Your task to perform on an android device: Open Citymapper app, Search for a bus from Sydney Airport to The Rocks Market on June 30, at 2:30 p.m.
Image 0: 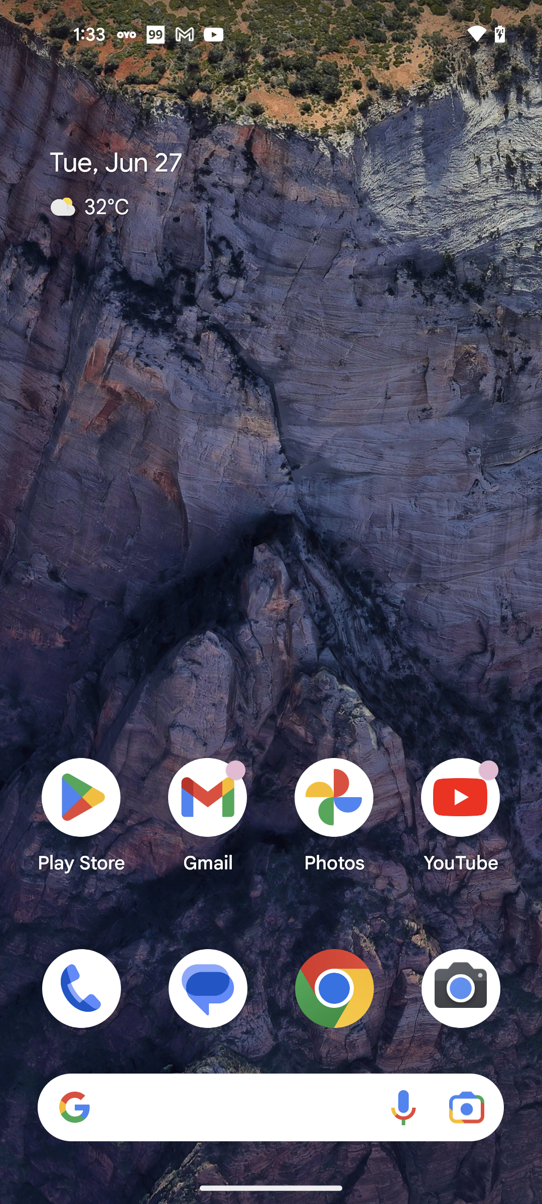
Open Citymapper app
Step 0: open app "Citymapper"
Image 1: 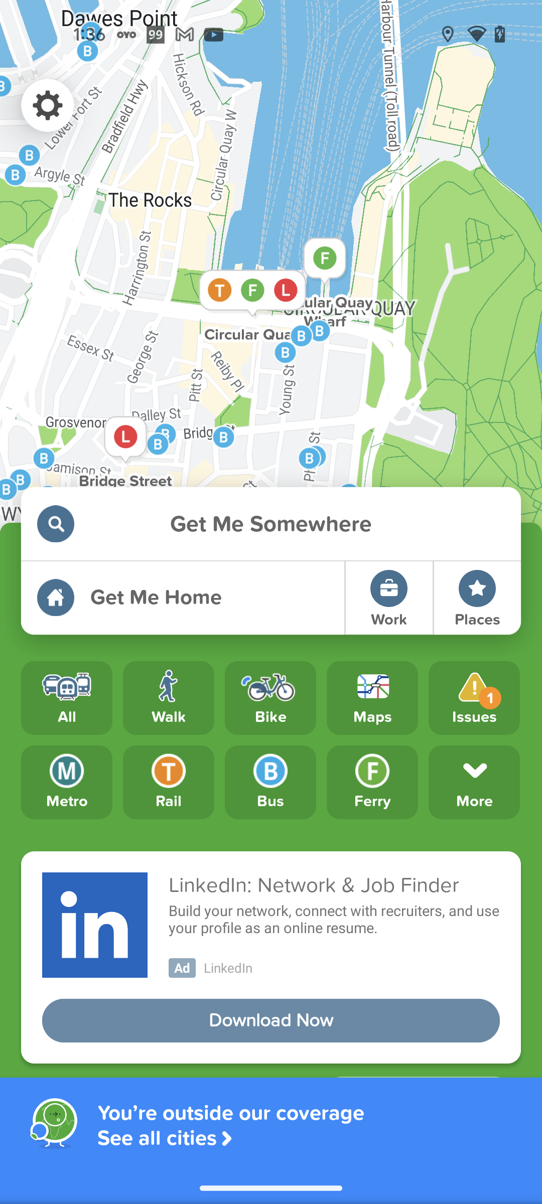
Click on the search bar
Step 1: click (271, 459)
Image 2: 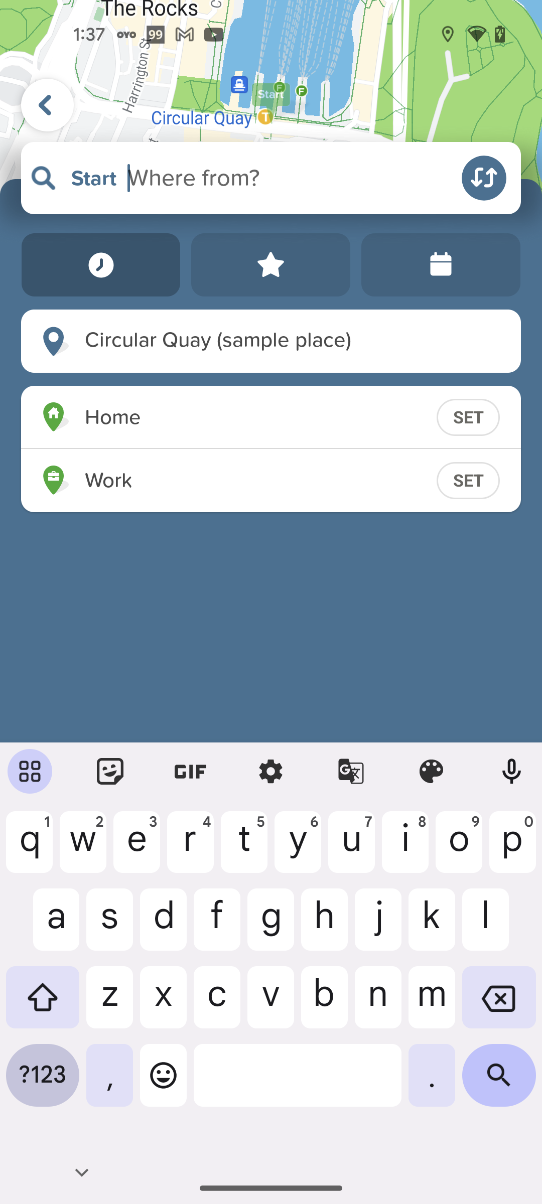
Search for Sydney Airport
Step 2: type "Sydney Airport"
Image 3: 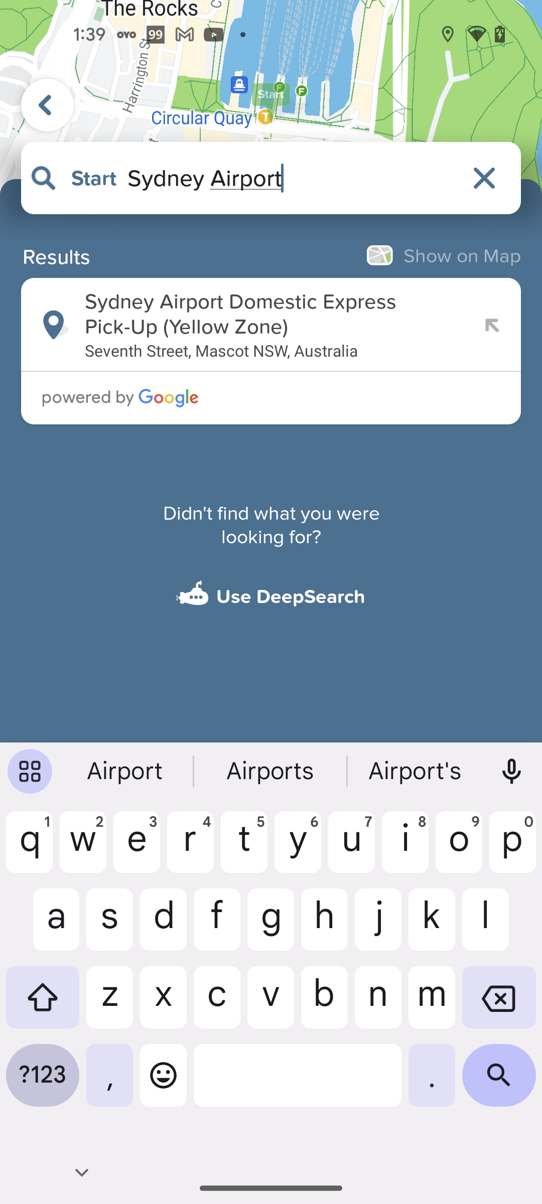
Click on the first result
Step 3: click (263, 314)
Image 4: 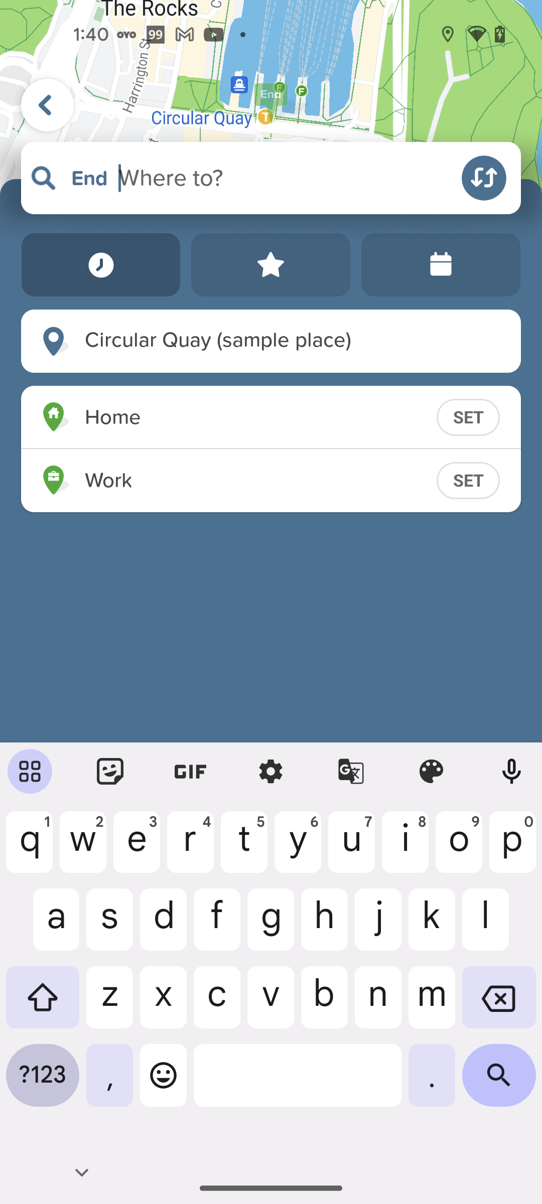
Search for The Rocks Market
Step 4: type "The Rocks Market"
Image 5: 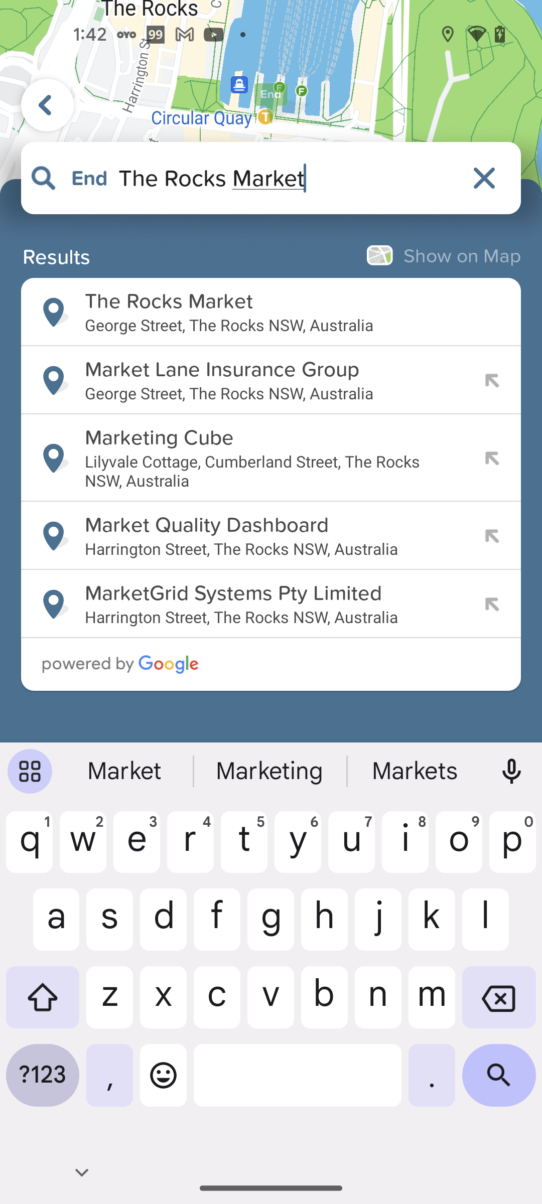
Click on the first search result
Step 5: click (292, 301)
Image 6: 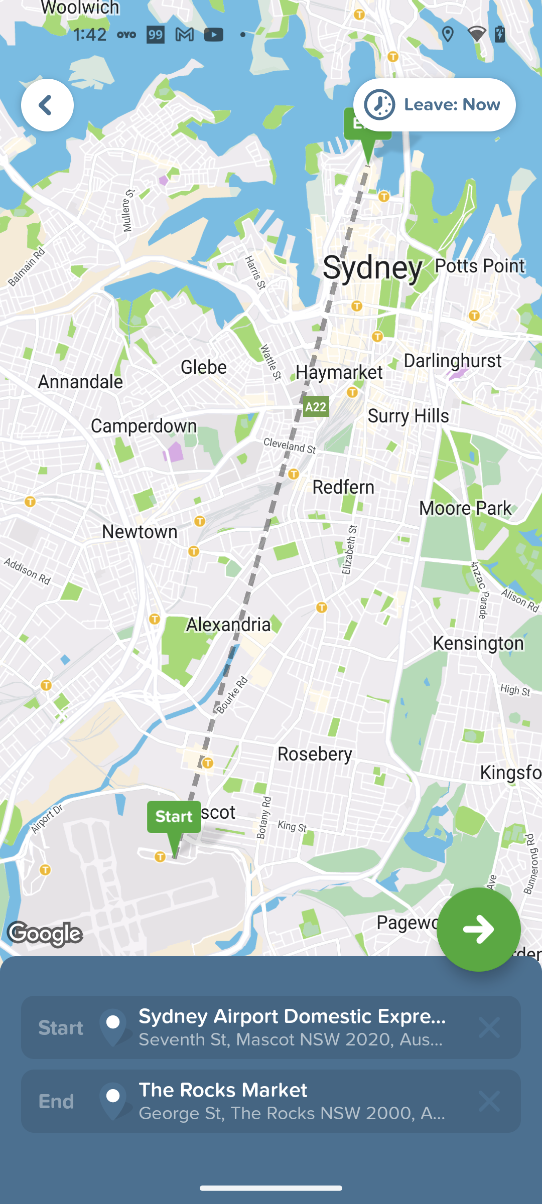
Go to the Leave Now option at the top right corner of the screen
Step 6: click (432, 104)
Image 7: 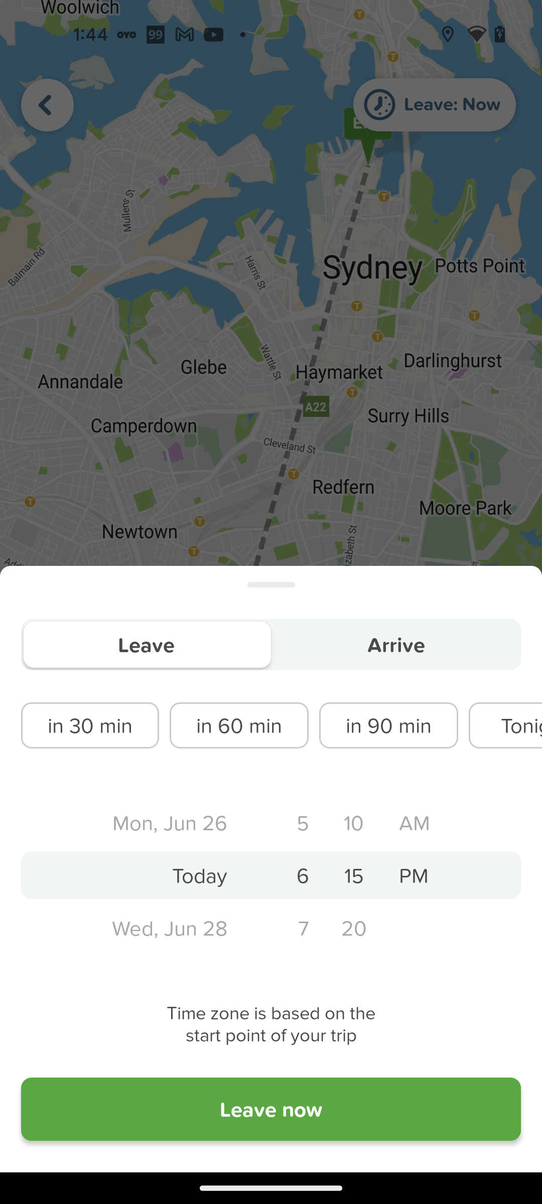
Swipe up the Dates up to 30th June
Step 7: scroll down
Image 8: 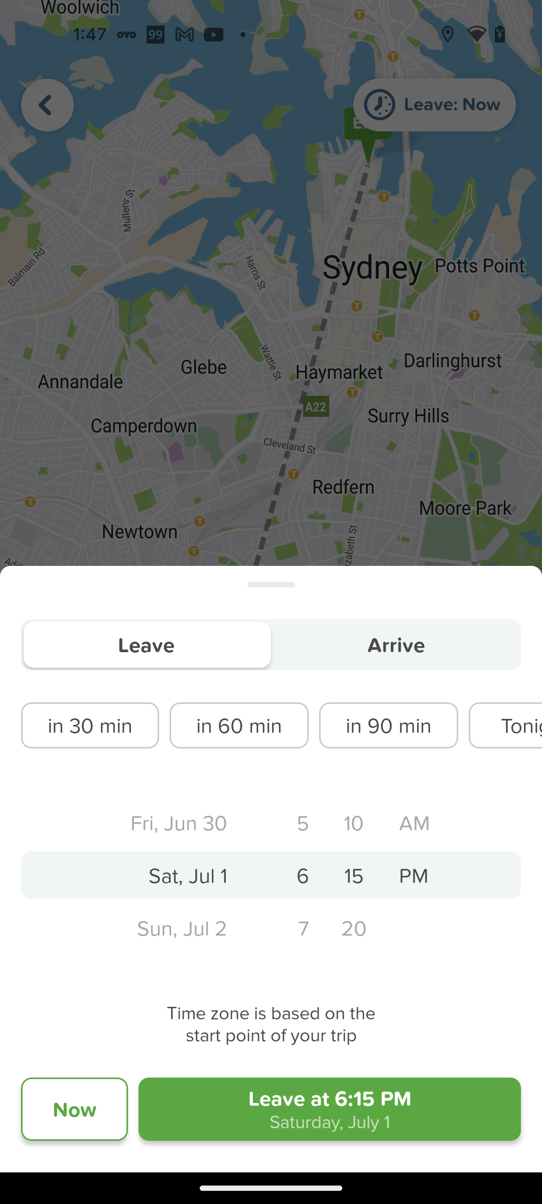
Set the Date as Fri, June 30
Step 8: click (148, 823)
Image 9: 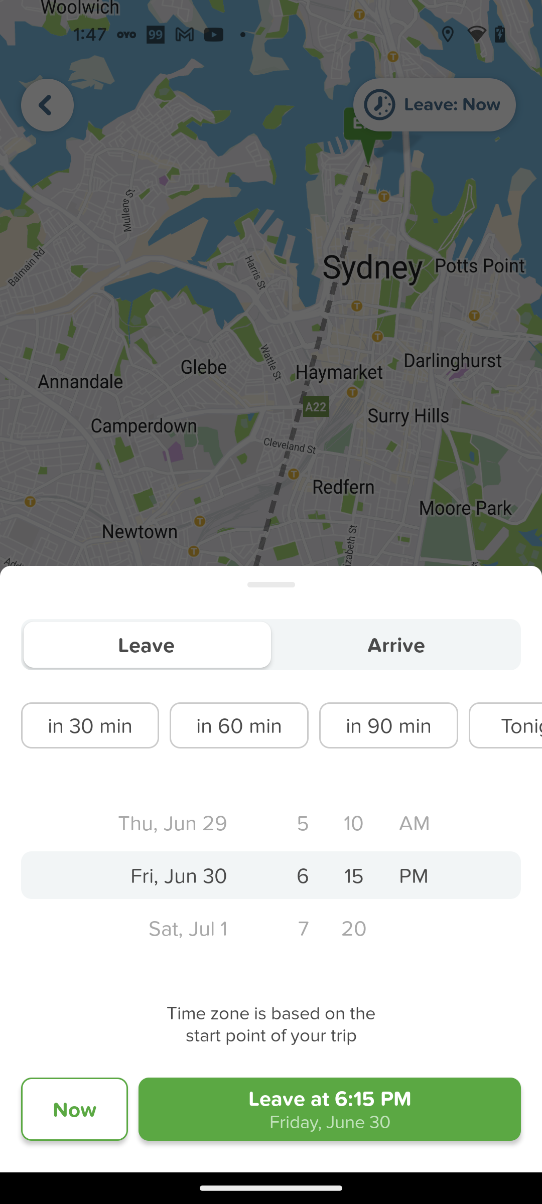
Swipe down hours up to 2
Step 9: scroll up
Image 10: 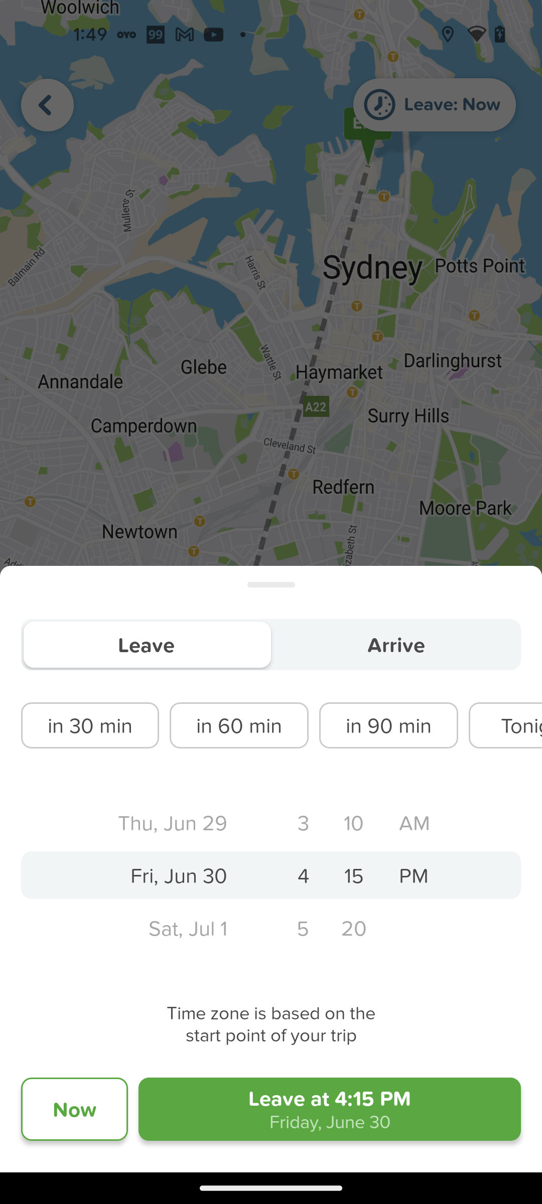
Swipe down hours up to 2
Step 10: scroll up
Image 11: 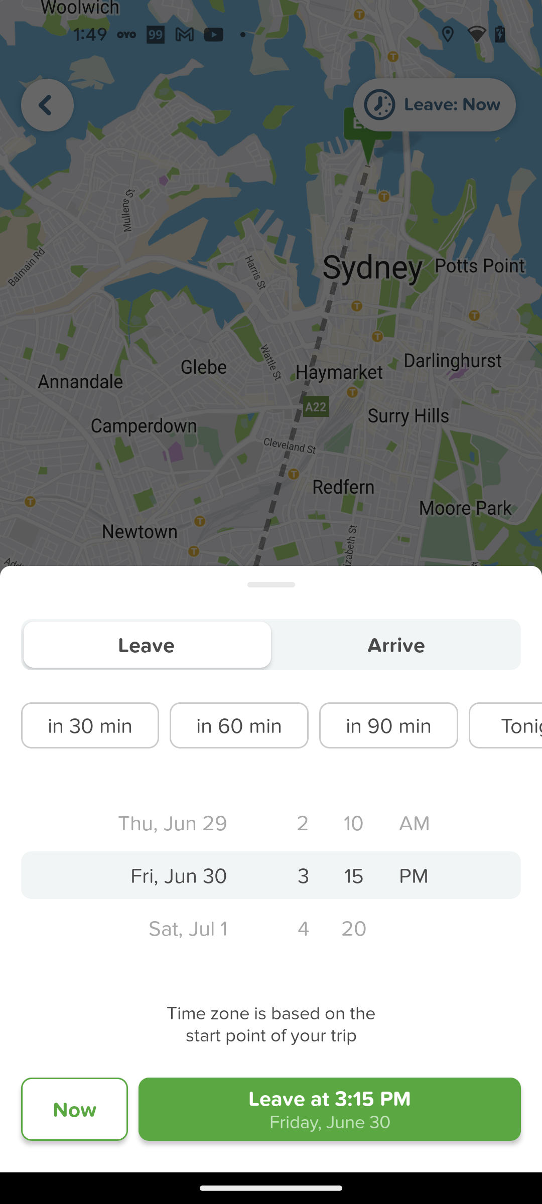
Swipe down hours up to 2
Step 11: scroll up
Image 12: 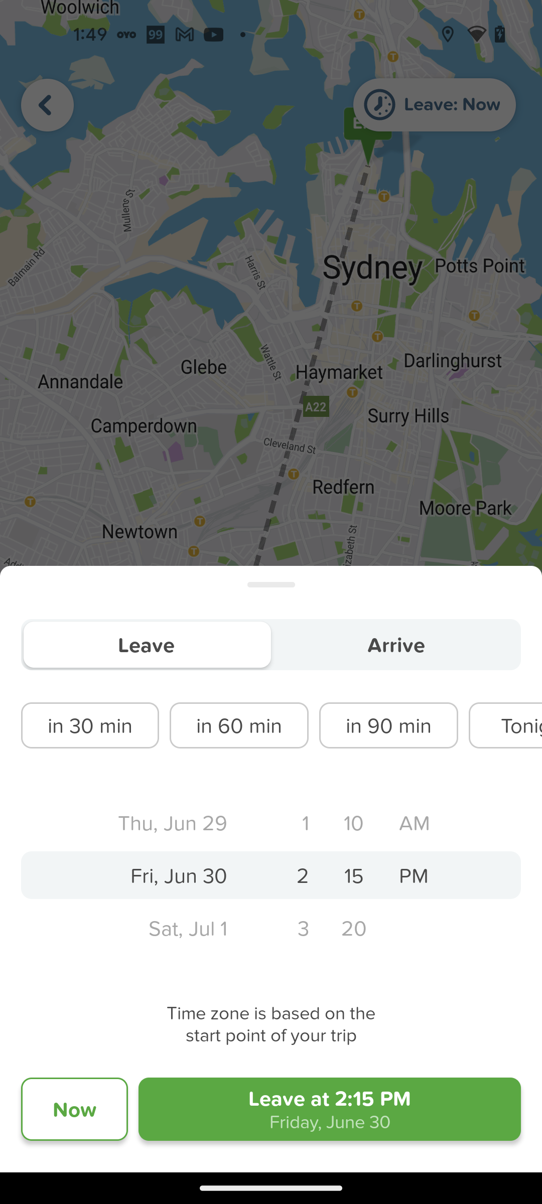
Swipe up the minutes up to 30
Step 12: scroll down
Image 13: 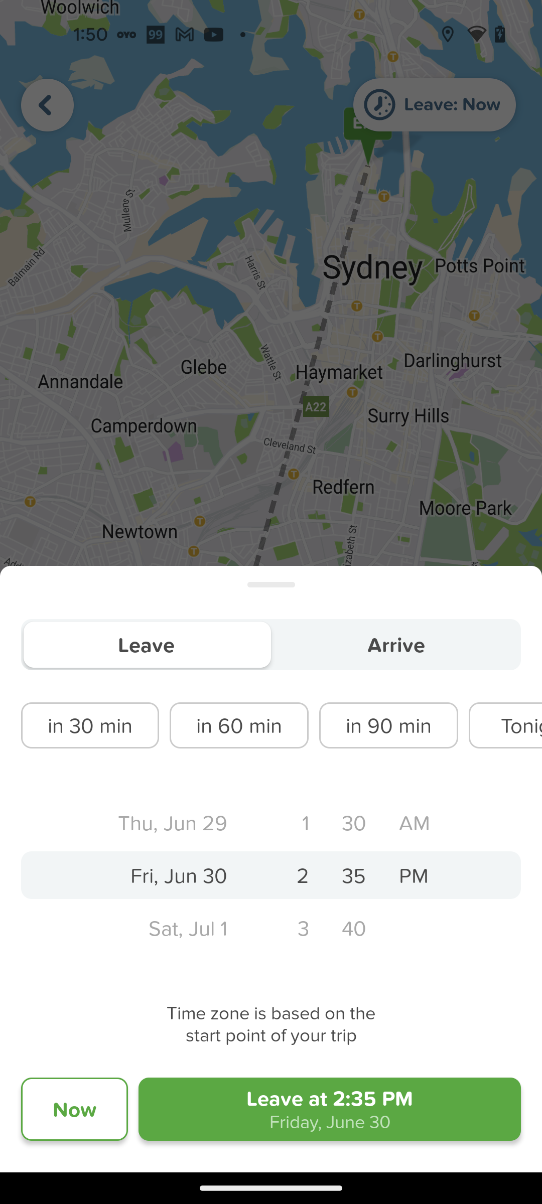
Set the minutes to 30
Step 13: click (354, 823)
Image 14: 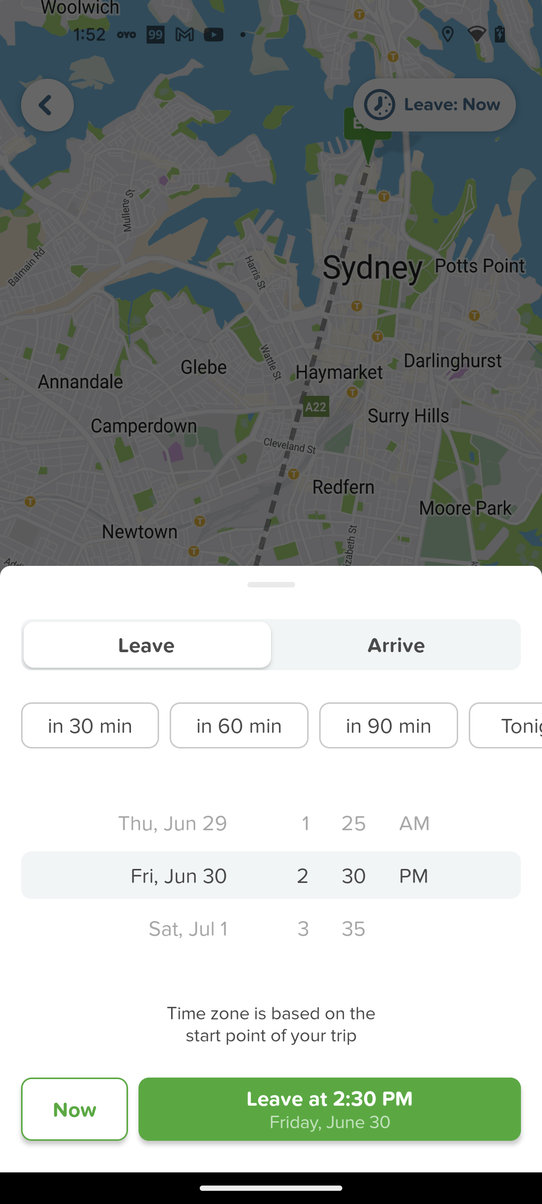
Click on the Leave at 2:30 PM button at the bottom right corner of the screen
Step 14: click (330, 1098)
Image 15: 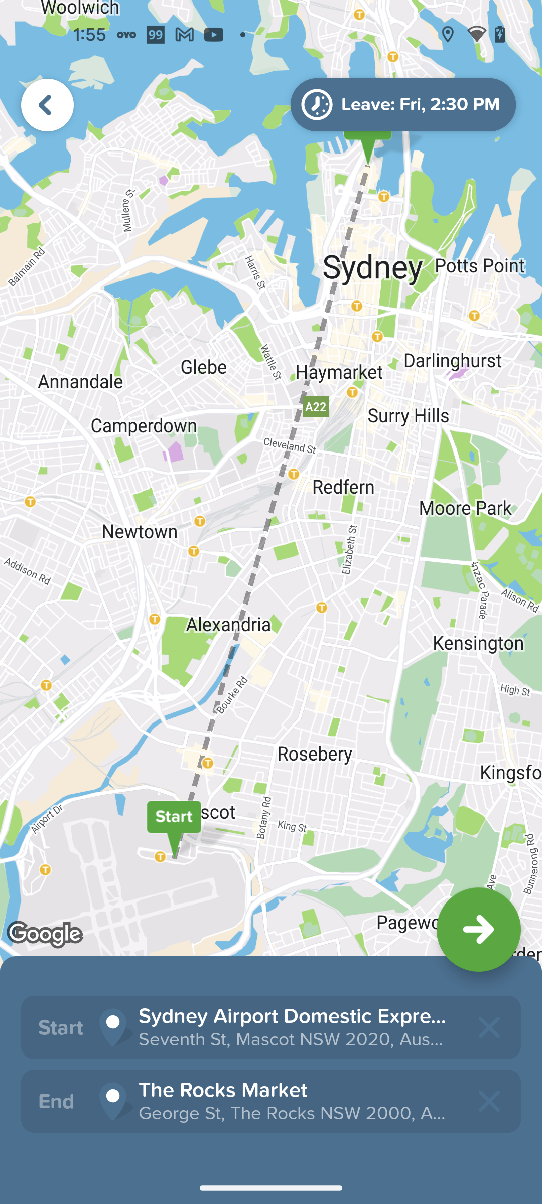
Click on the Arrow icon
Step 15: click (271, 557)
Image 16: 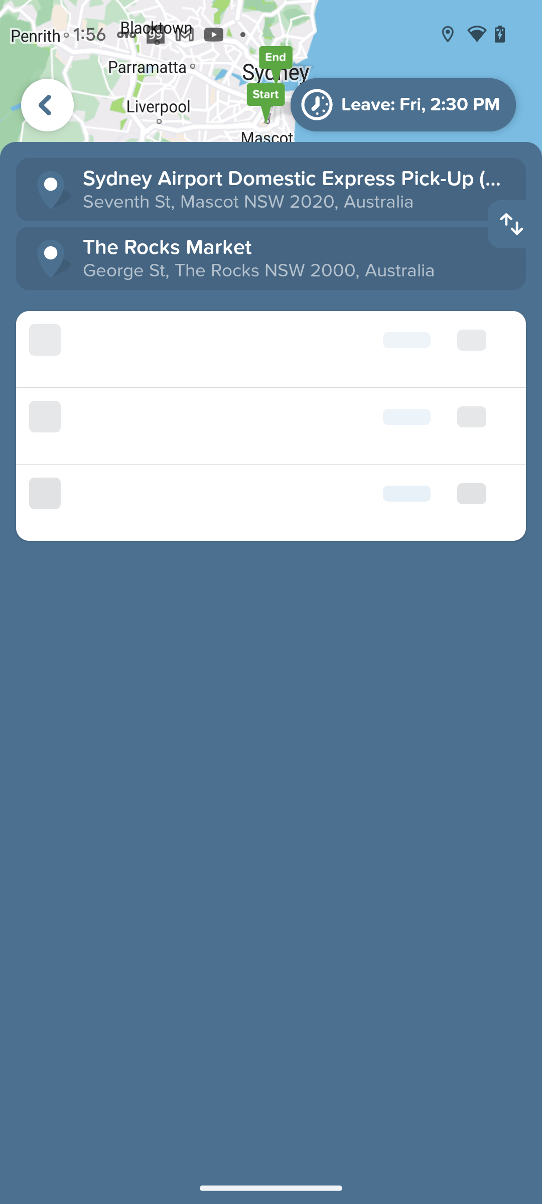
Click on the Arrow icon
Step 16: wait